Your task to perform on an android device: I want to put all my reading documents in one place on my drive. Create a new folder named Important Files in the Drive app.
Image 0: 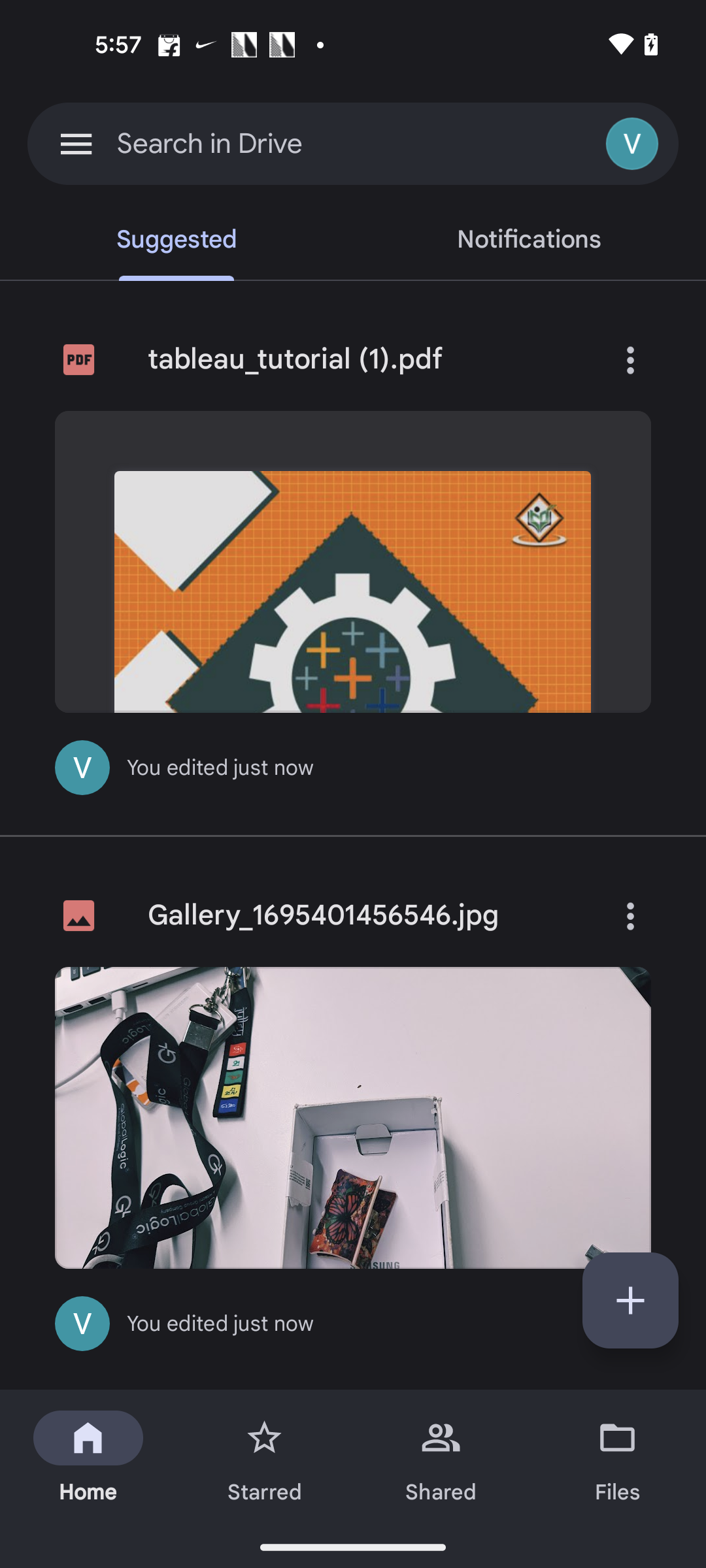
Click on the plus icon at the bottom right corner of the screen
Step 0: click (630, 1300)
Image 1: 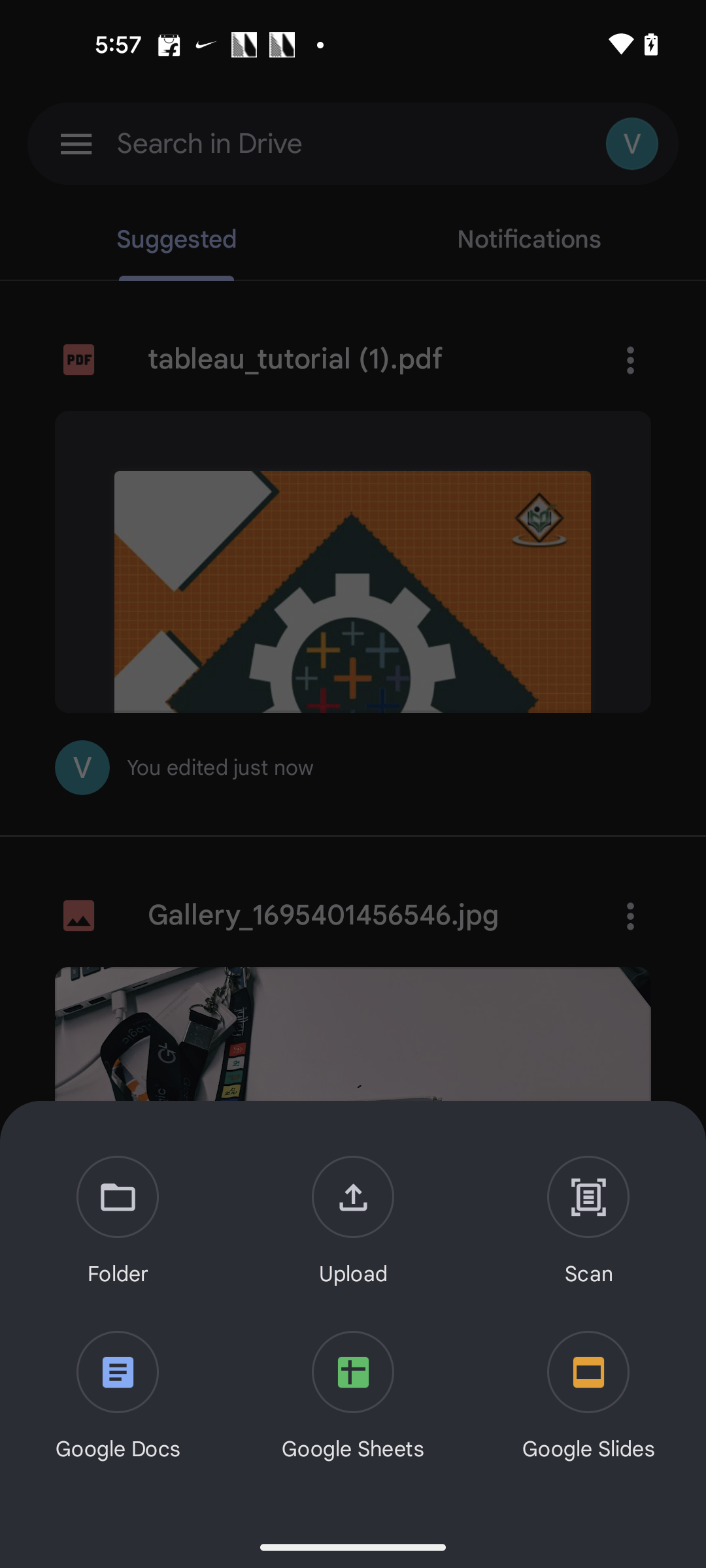
Select the Folder option from the drawer
Step 1: click (118, 1222)
Image 2: 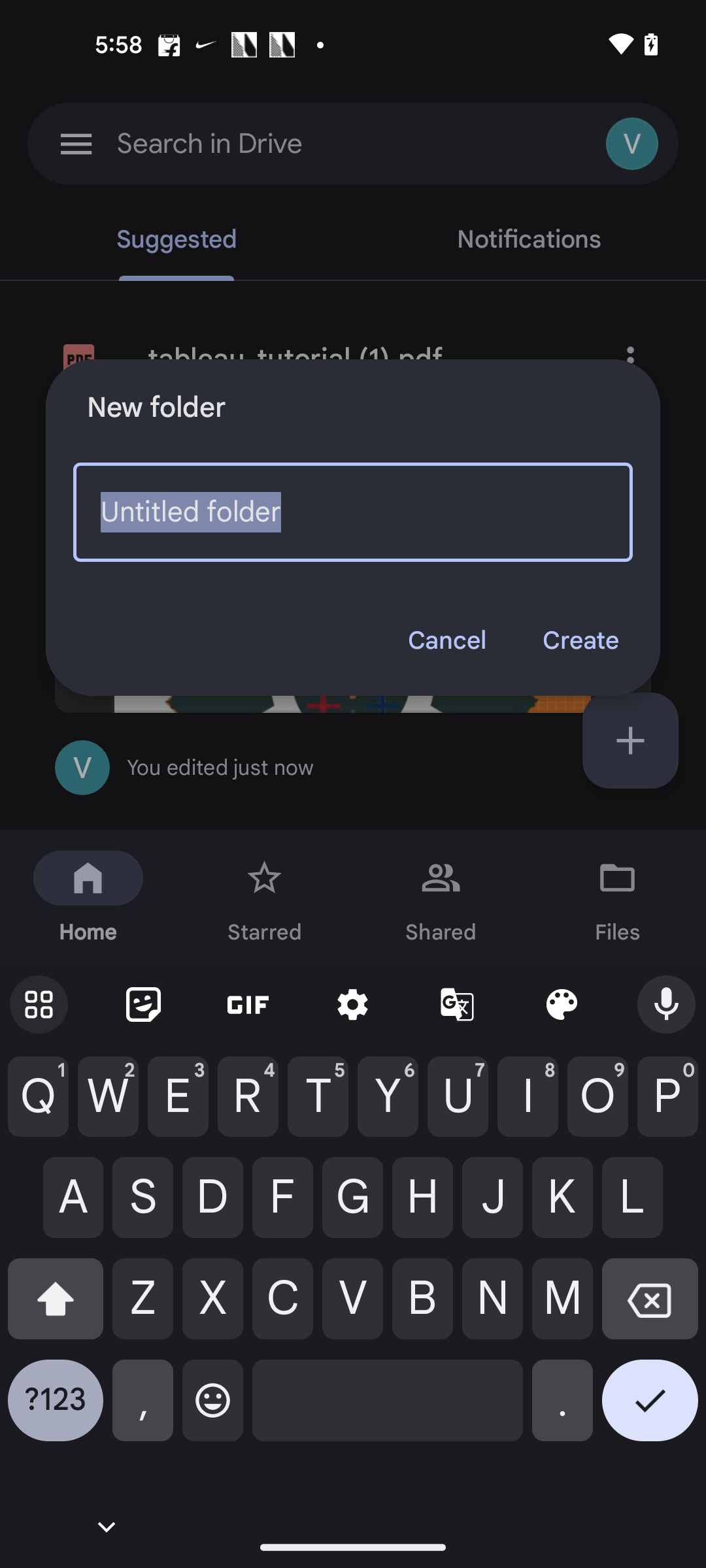
Add the title as Important Files
Step 2: type "Important Files"
Image 3: 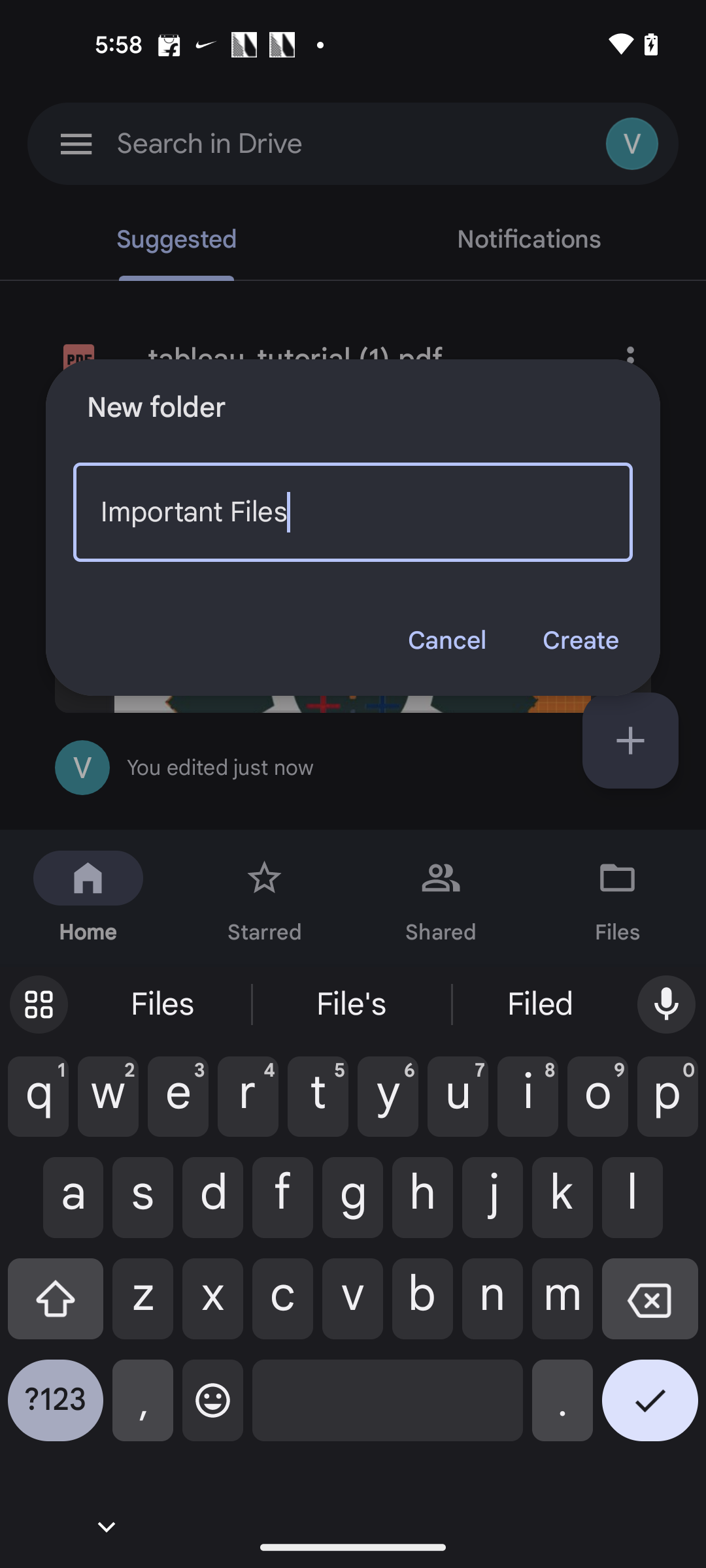
Click on the Create button in the pop up
Step 3: click (580, 640)